Your task to perform on an android device: To keep myself motivated for my workouts on a daily basis, I set a goal of 5000 steps and 30 heart points on the Google Fit app.
Image 0: 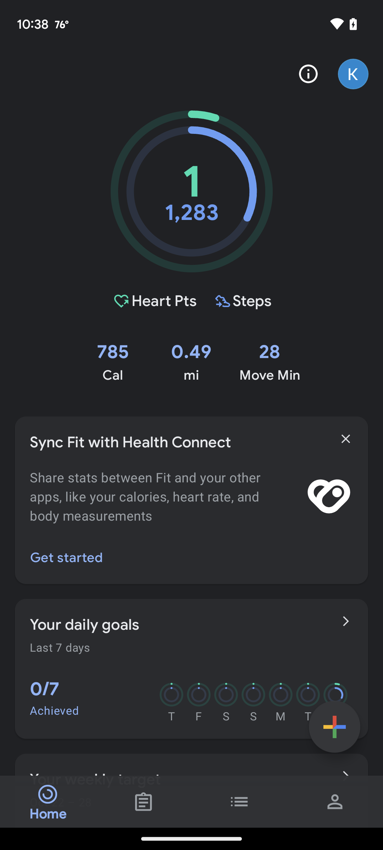
Click on the profile tab
Step 0: click (335, 801)
Image 1: 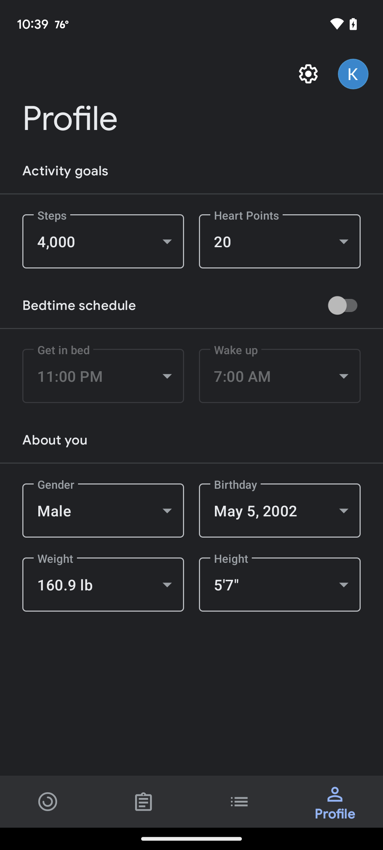
Click on the steps drop down box
Step 1: click (103, 241)
Image 2: 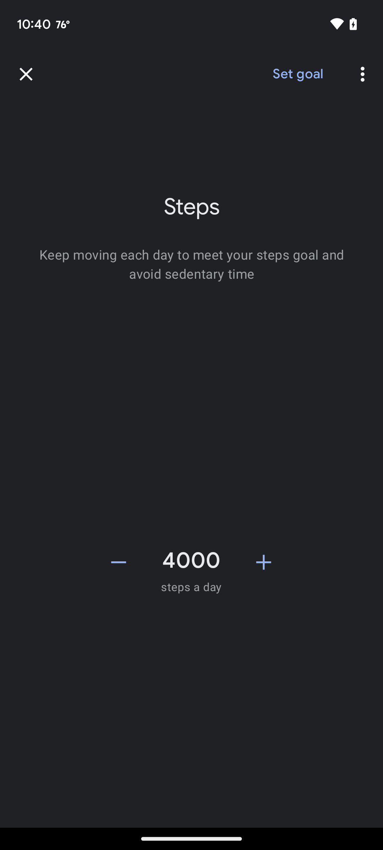
Click on the plus icon
Step 2: click (263, 562)
Image 3: 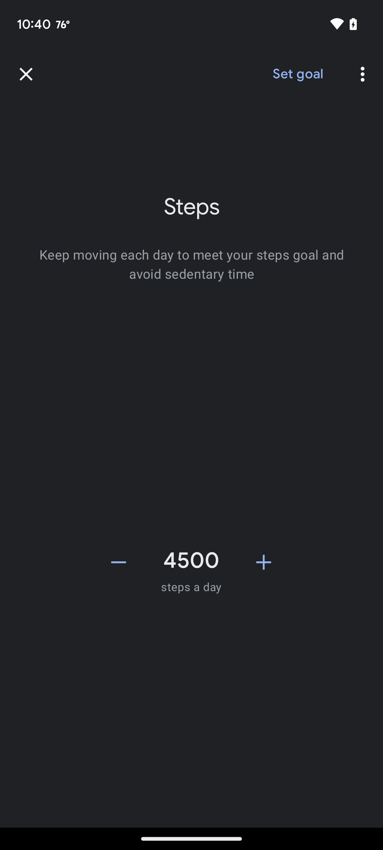
Click on the plus icon.
Step 3: click (263, 562)
Image 4: 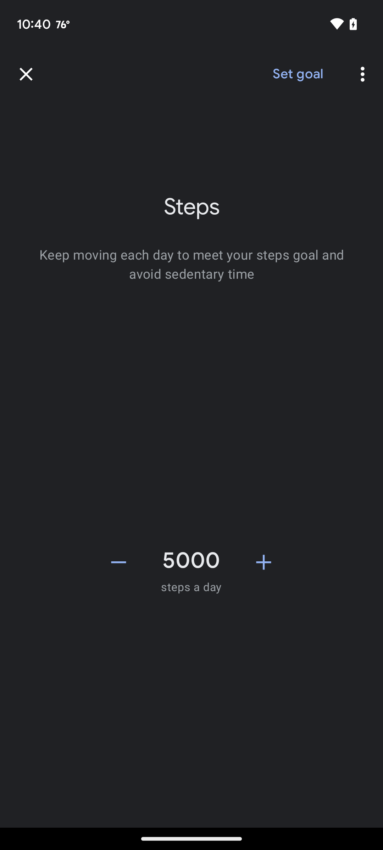
Click on the set goal button.
Step 4: click (298, 74)
Image 5: 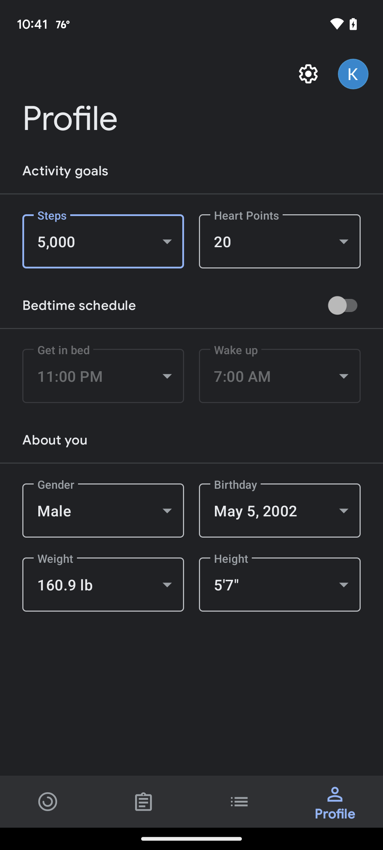
Click on the heart points box
Step 5: click (280, 241)
Image 6: 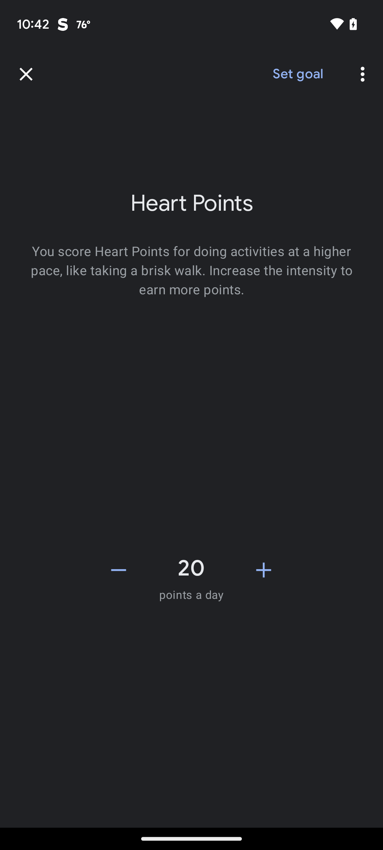
Click on the plus icon
Step 6: click (263, 570)
Image 8: 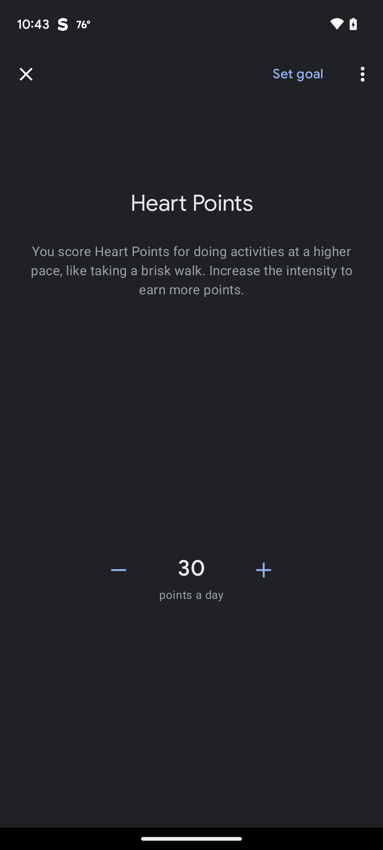
Click on the set goal button.
Step 8: click (298, 74)